Your task to perform on an android device: list the shoes that are available in size UK 9.
Image 0: 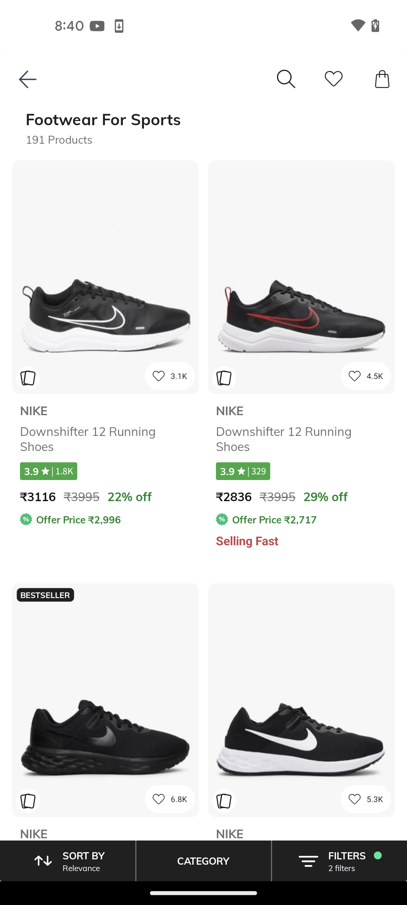
click on the Filters option
Step 0: click (341, 868)
Image 1: 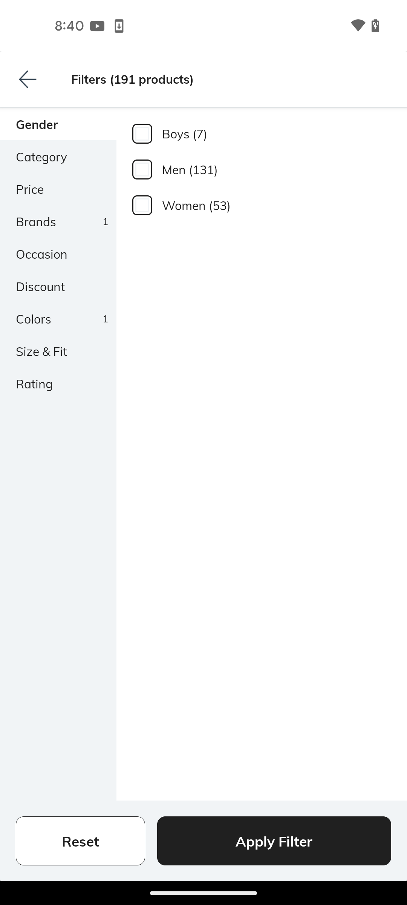
click on the Size & Fit section
Step 1: click (41, 351)
Image 2: 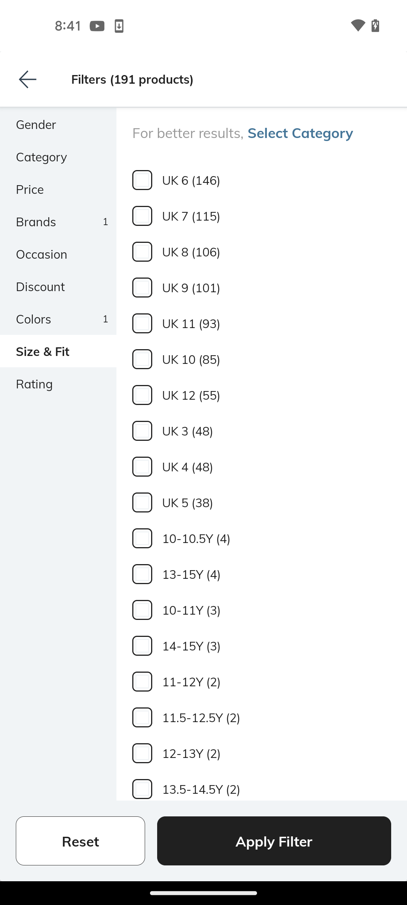
select the UK 9 size
Step 2: click (191, 287)
Image 3: 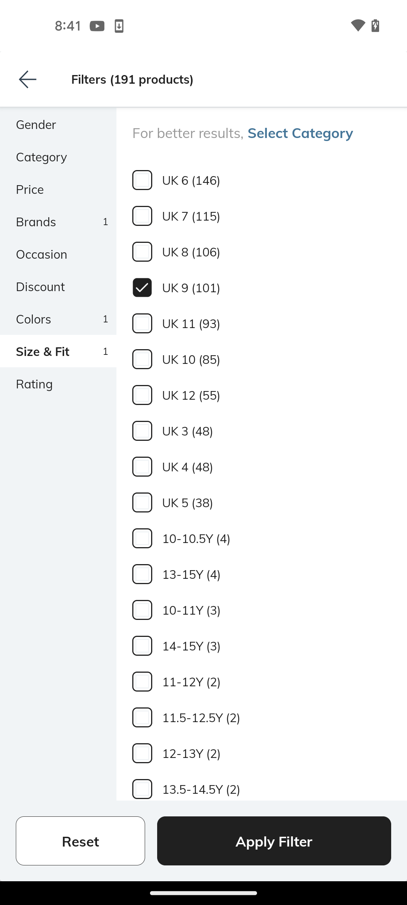
click on the Apply filter
Step 3: click (301, 861)